Your task to perform on an android device: Open bigbasket app and search for Peanut butter
Image 0: 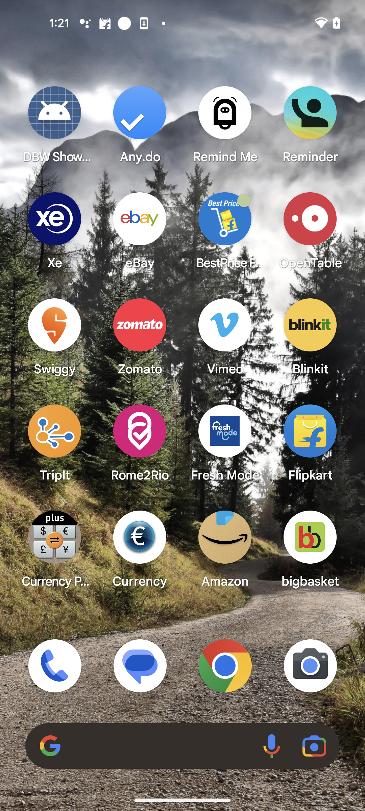
Open the bigbasket app.
Step 0: open app "bigbasket"
Image 1: 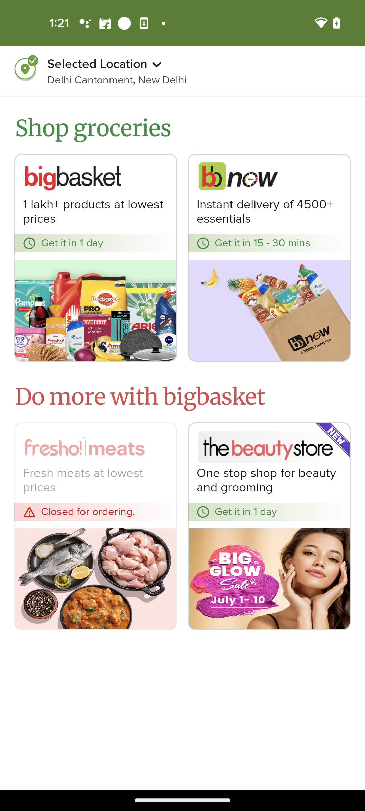
click on the "bigbasket" icon under the shop groceries section.
Step 1: click (95, 212)
Image 3: 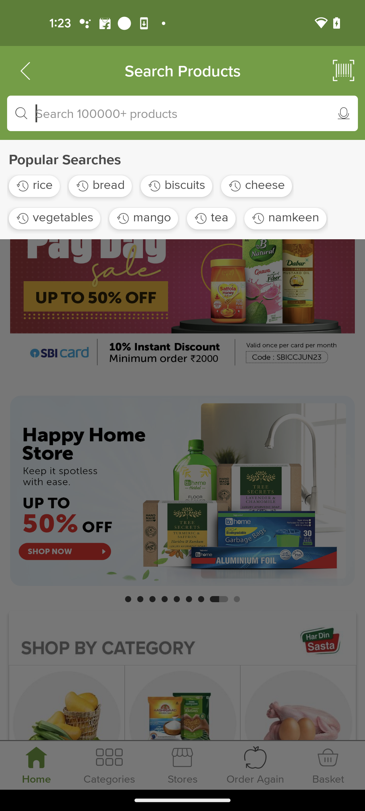
Type peanut butter in the search bar.
Step 3: type "peanut butter"
Image 4: 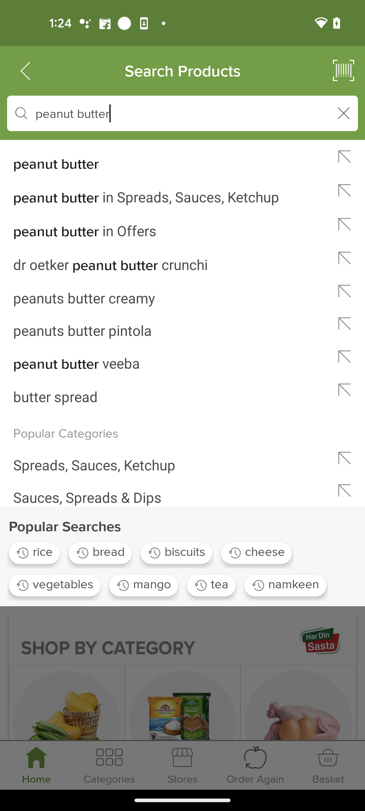
Select peanut butter from the search results.
Step 4: click (164, 157)